Your task to perform on an android device: Open the Tasty app and go to the search bar and select Asian in the cuisine category
Image 0: 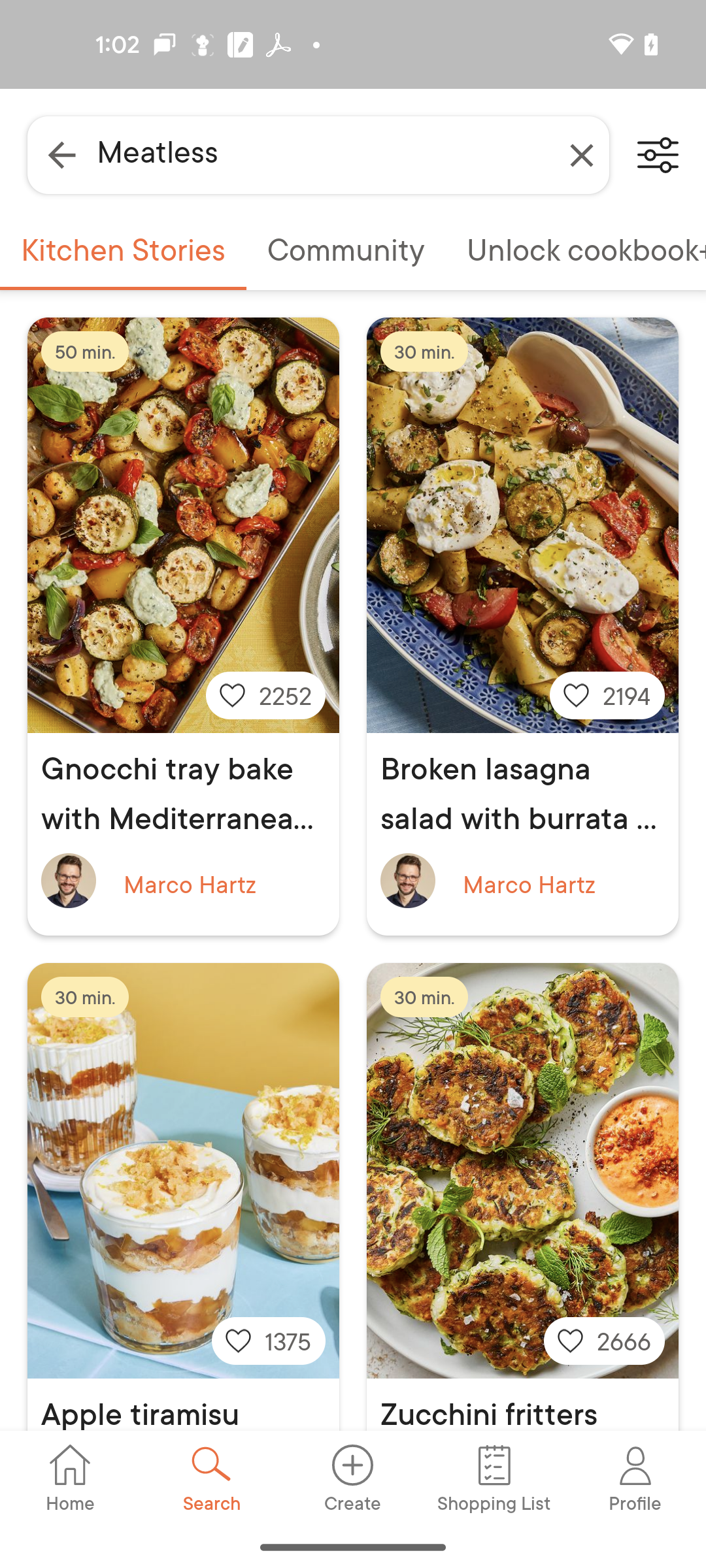
Open the Tasty app
Step 0: open app "Tasty"
Image 1: 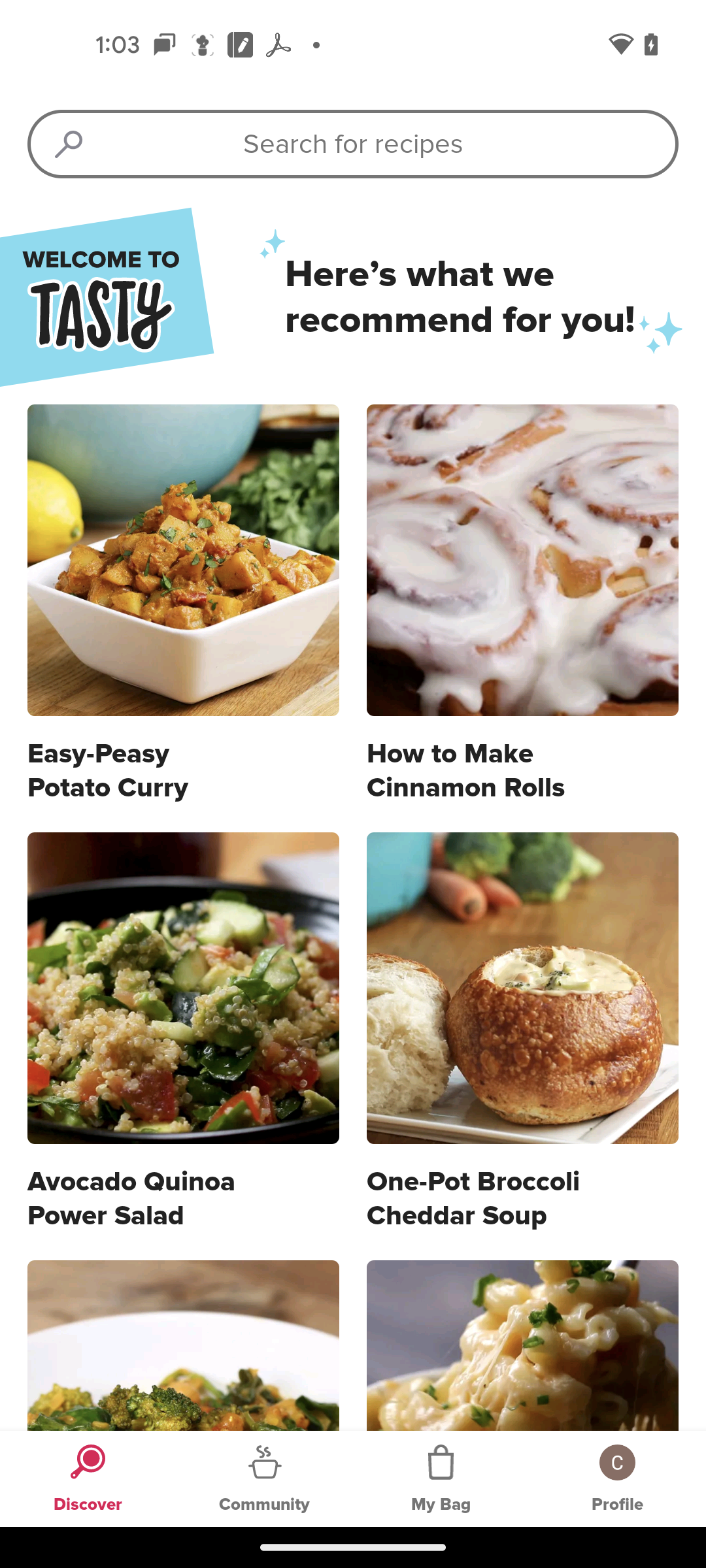
click on the search bar
Step 1: click (353, 144)
Image 2: 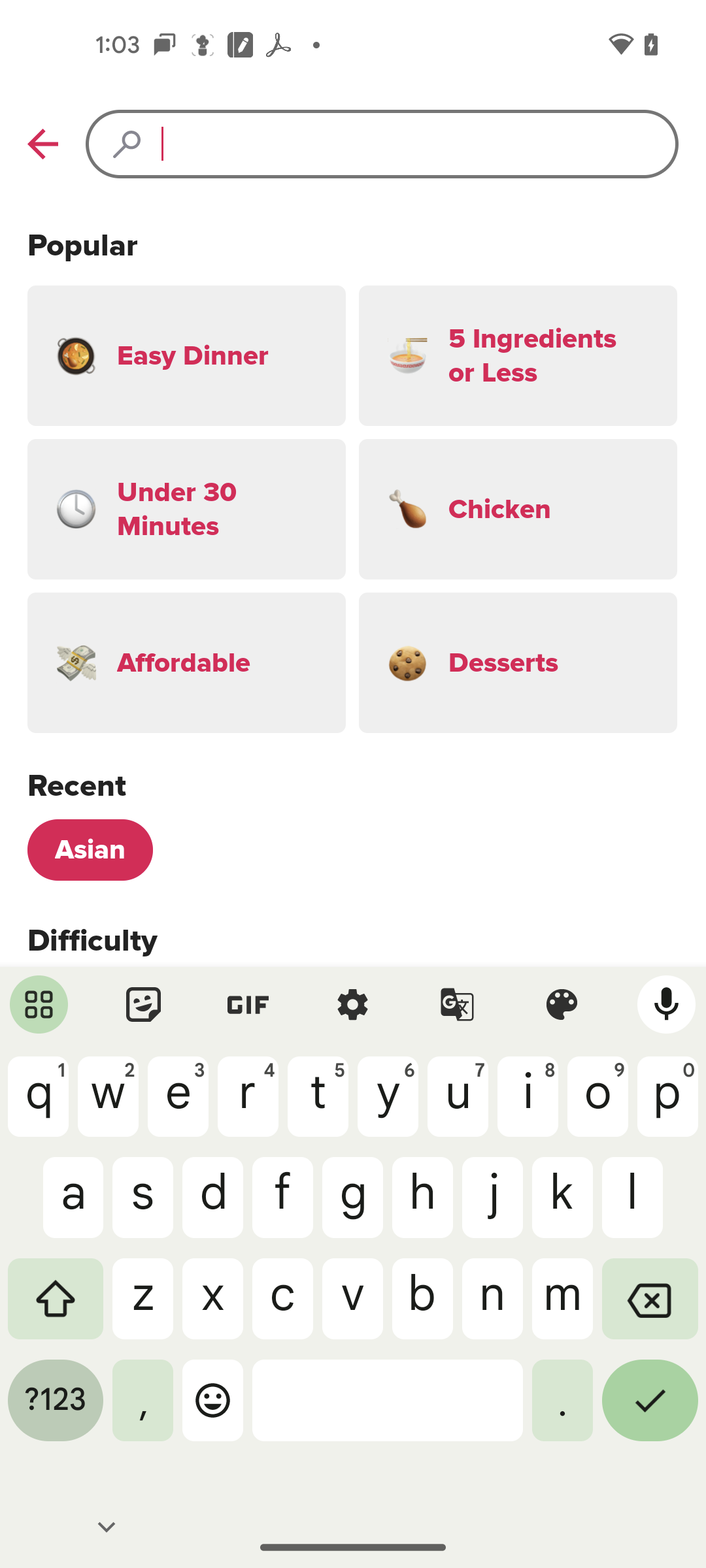
swipe up for cuisine category
Step 2: scroll down
Image 3: 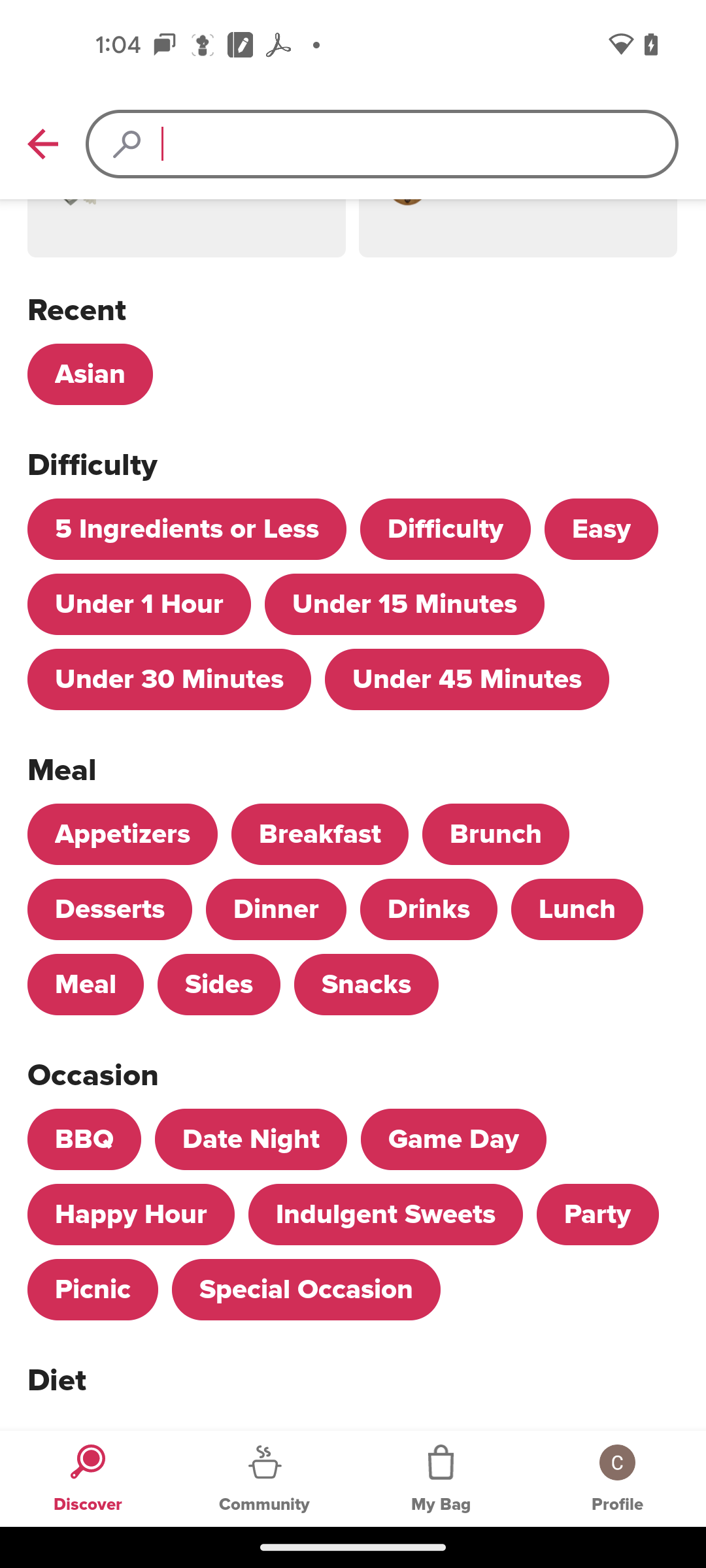
swipe up for cuisine category
Step 3: scroll down